Your task to perform on an android device: In the Insight Timer app, I would like to listen to a personalised guided meditation as a morning ritual to help me be productive throughout the day.
Image 0: 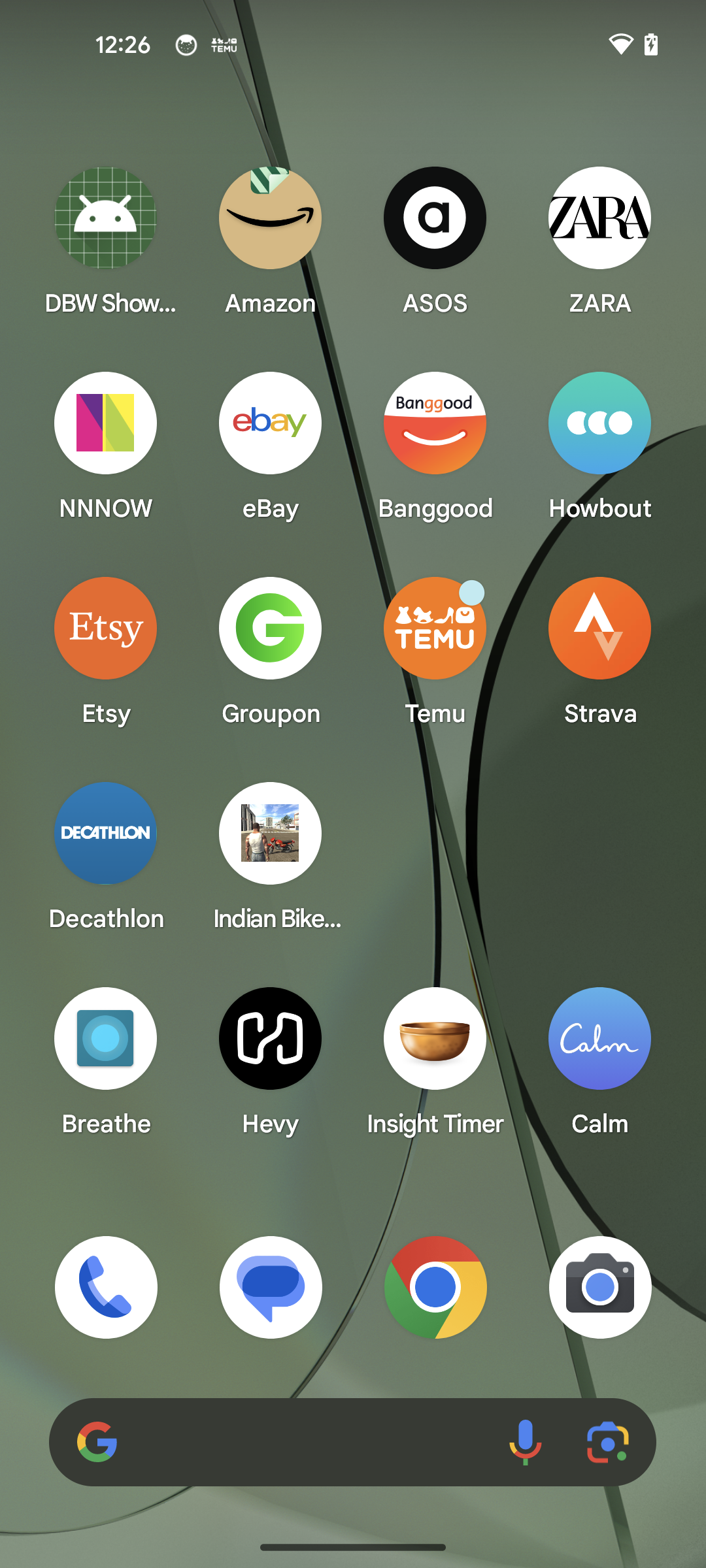
Open the Insight timer app
Step 0: open app "Insight Timer"
Image 1: 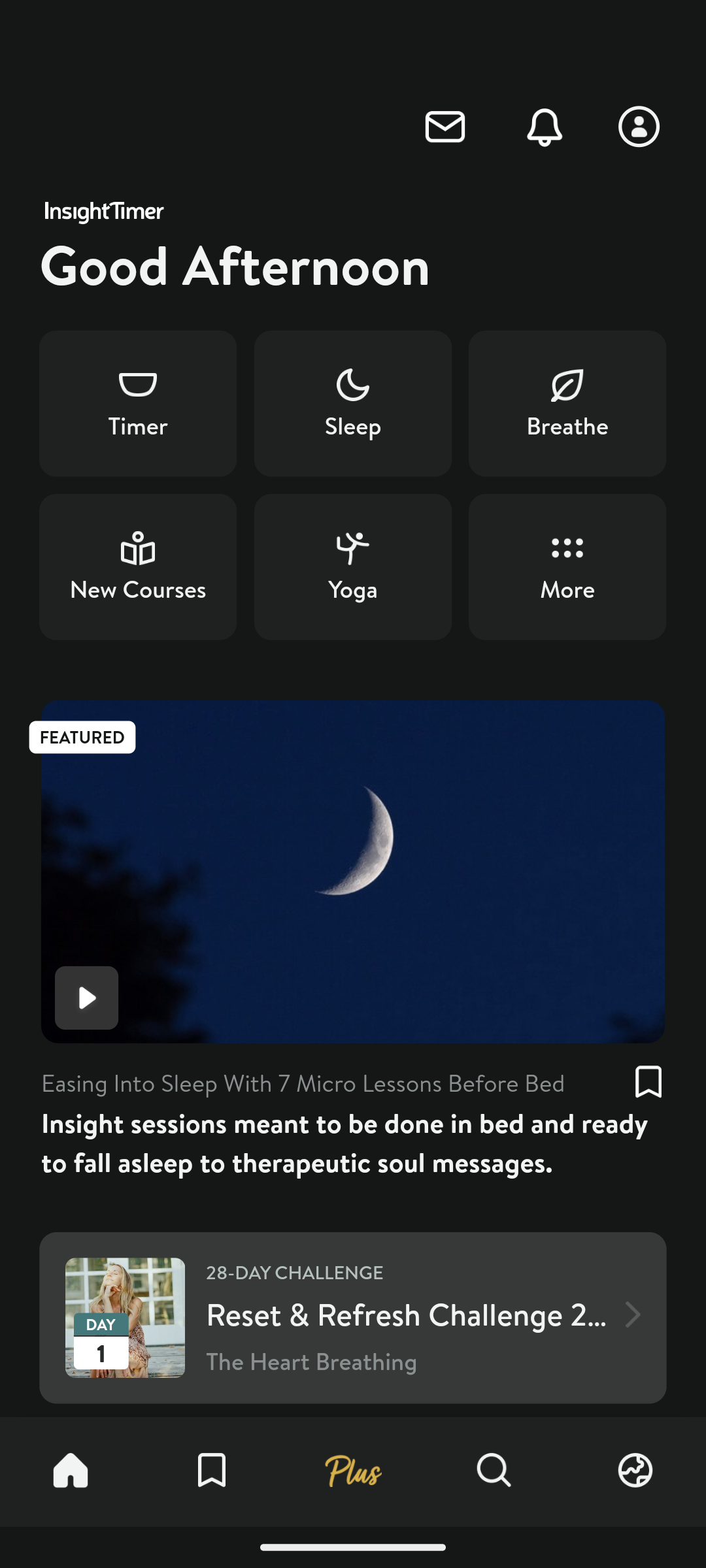
Swipe up for the personalised guided media
Step 1: scroll down
Image 2: 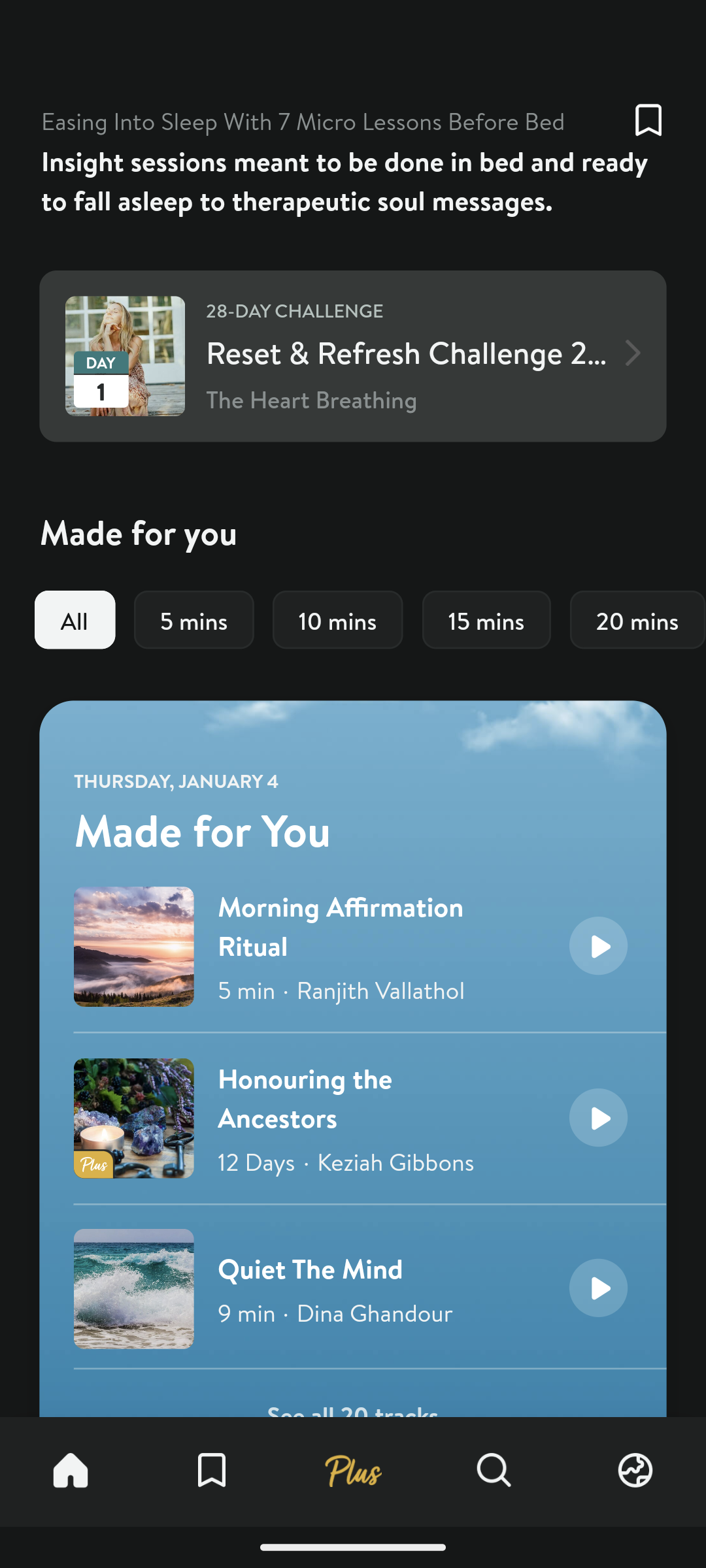
Click on the Morning Affirmation Ritual podcast
Step 2: click (352, 946)